Your task to perform on an android device: I want to try italian from a different restaurant , search for Italian restaurants in the Opentable app
Image 1: 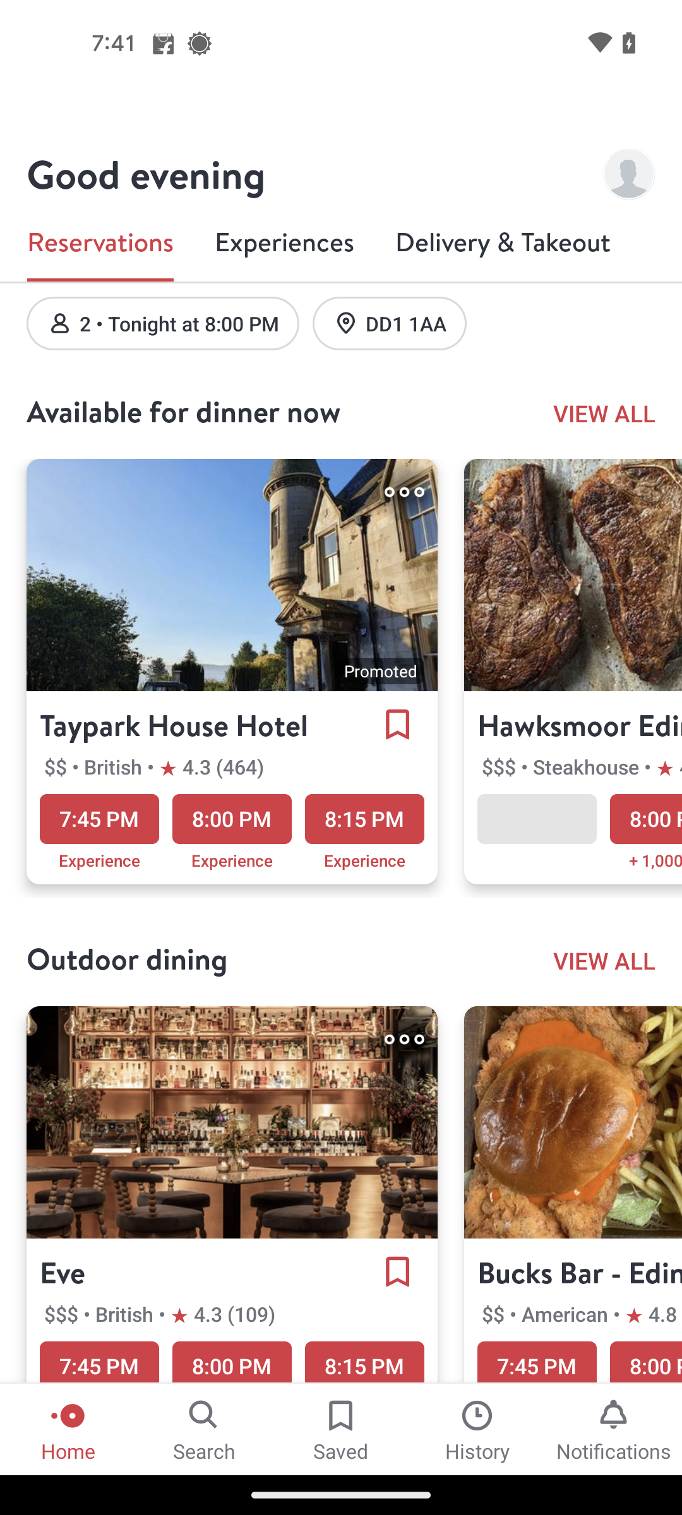
Go to the search section
Step 1: click (205, 1429)
Image 2: 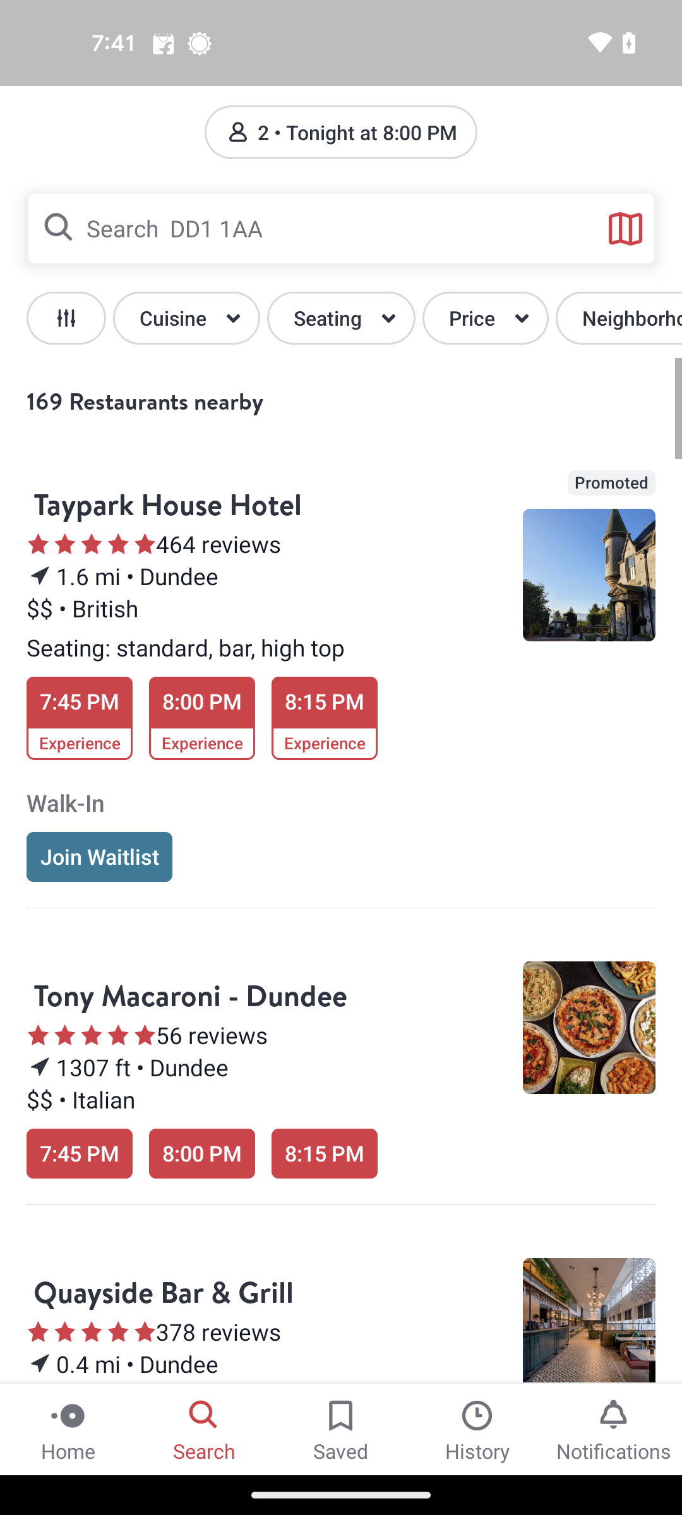
Click on the search bar at the top of the screen
Step 2: click (347, 228)
Image 3: 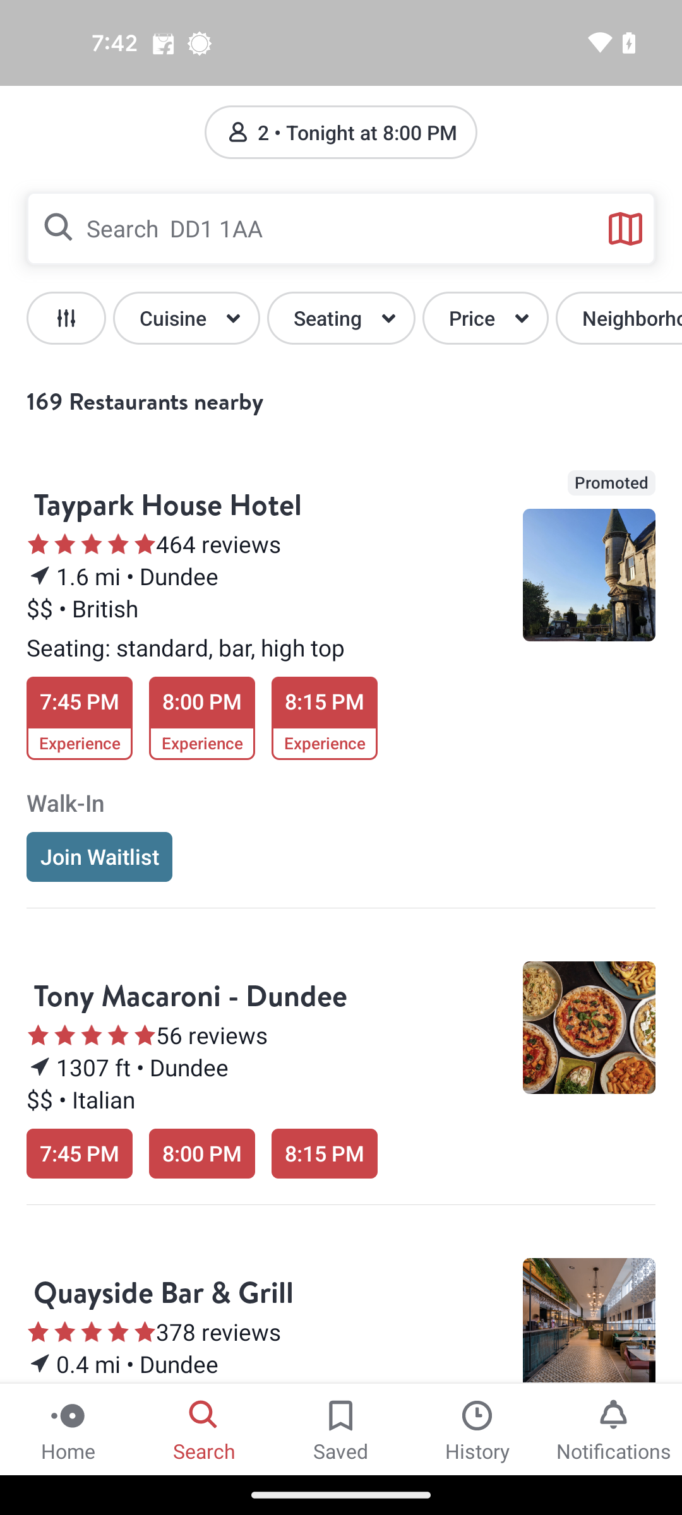
Click on the search bar at the top of the screen
Step 3: click (347, 228)
Image 4: 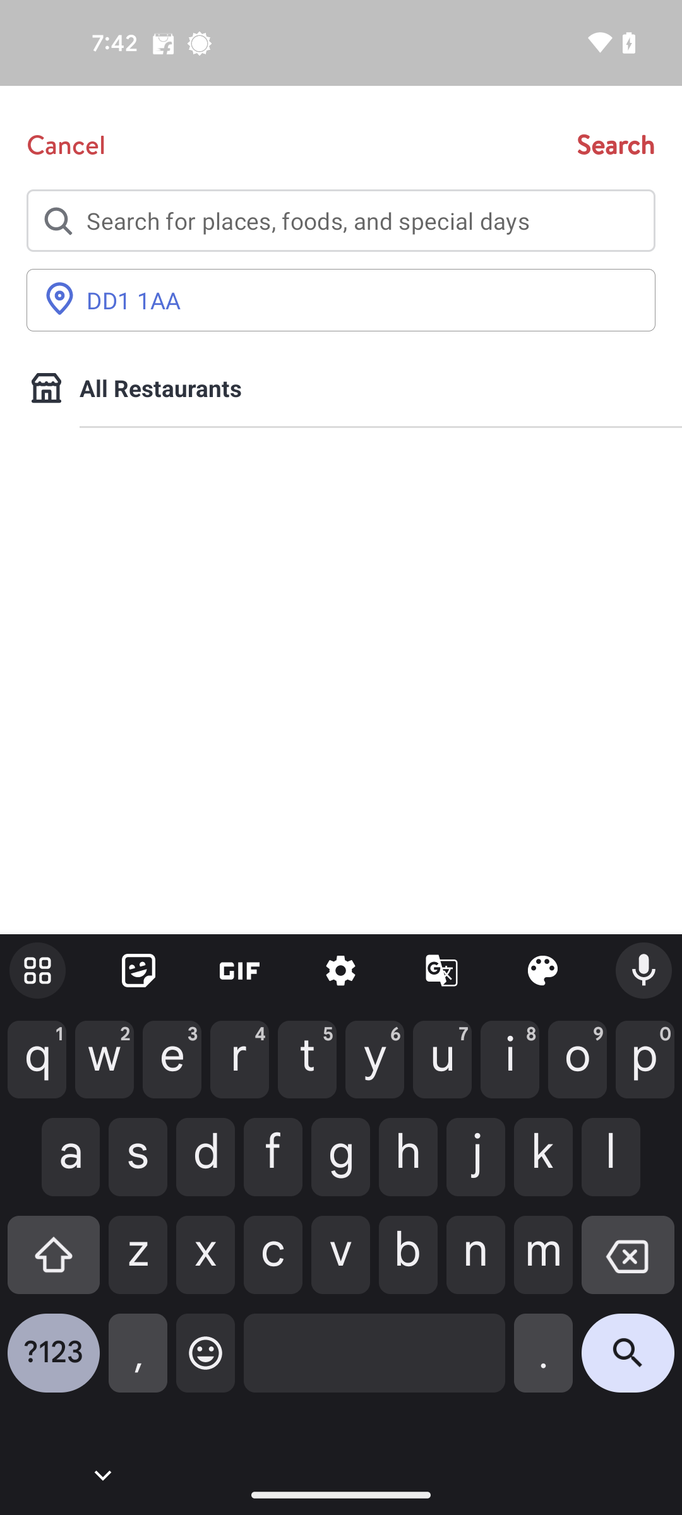
Type Italian restaurants in the search bar
Step 4: type "Italian restaurants"
Image 5: 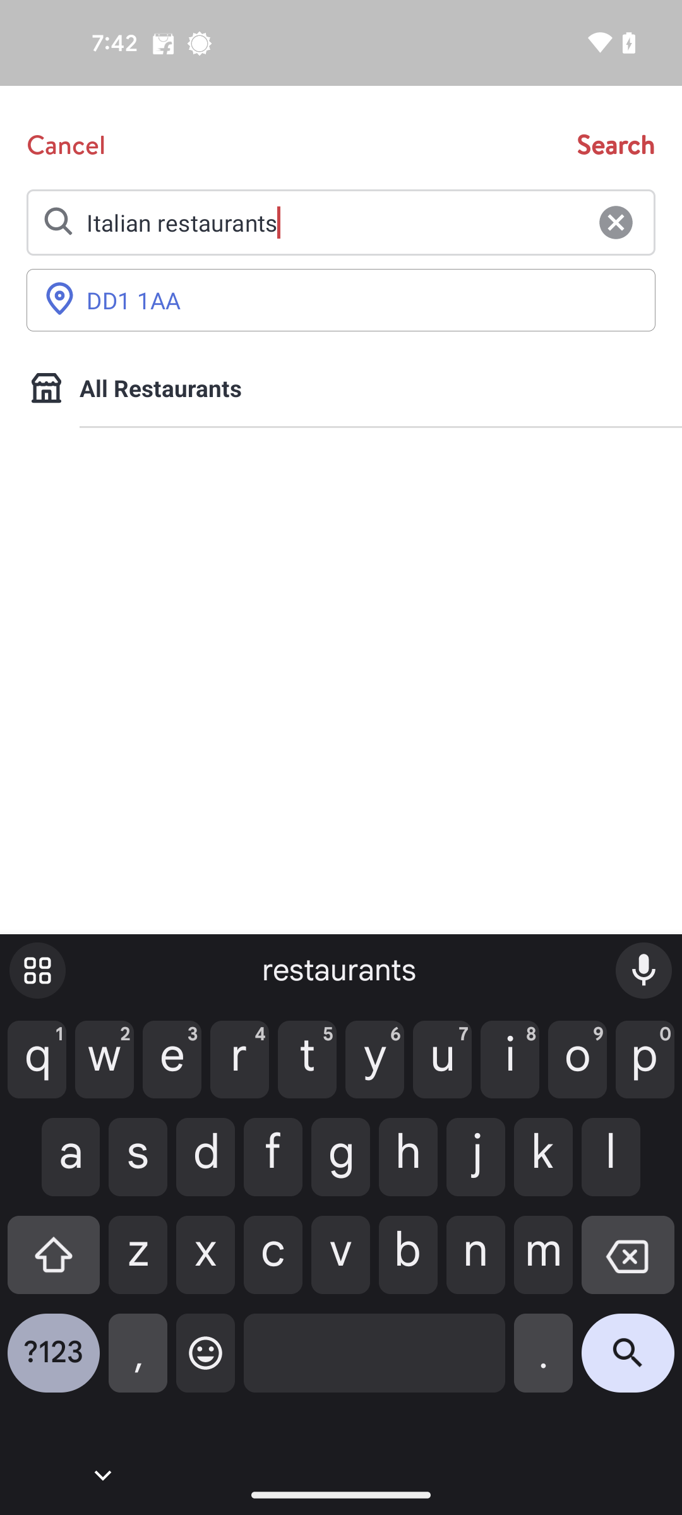
Click on the Search button in the keyboard
Step 5: click (628, 1362)
Image 6: 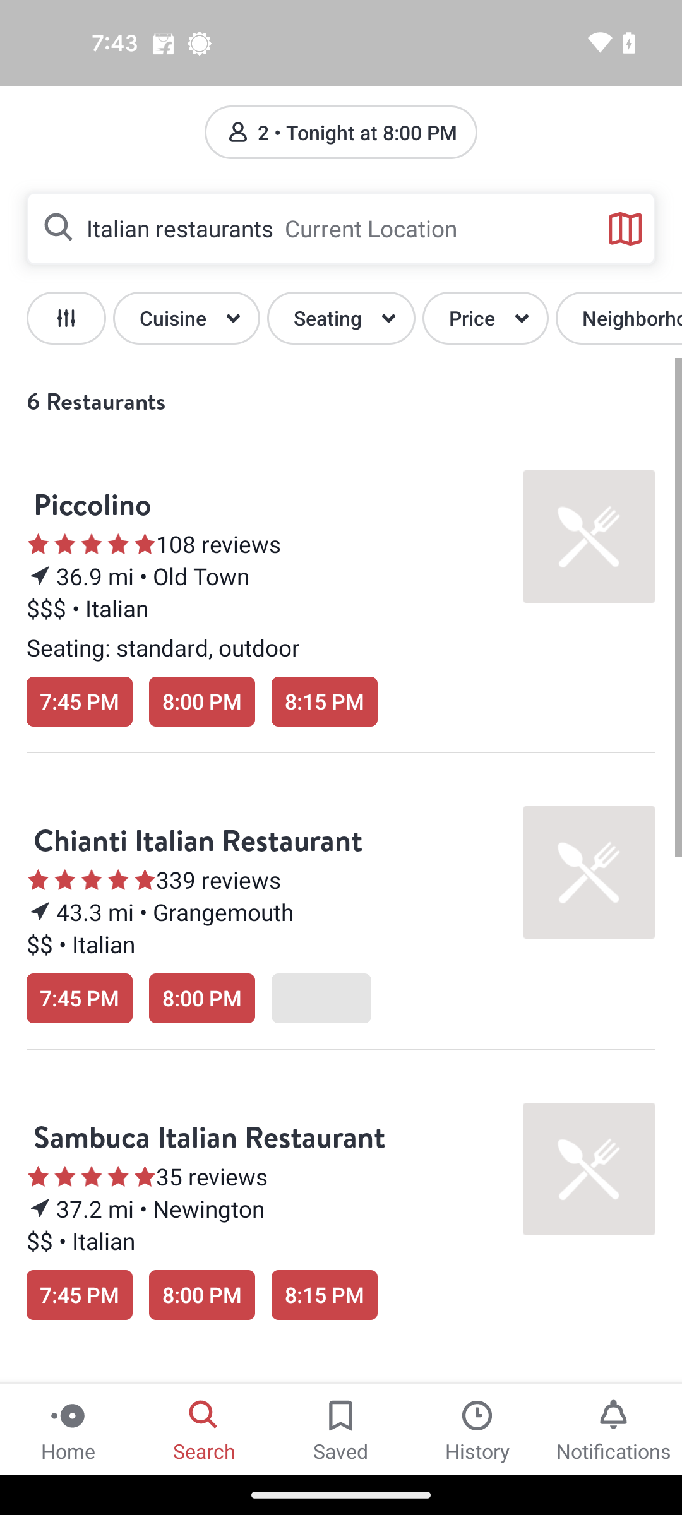
Click on the Search button in the keyboard
Step 6: wait